Your task to perform on an android device: Read the reviews of the FURNESHO Wooden 7-Seater Sofa so as to get more clarity about the product in the Amazon app.
Image 0: 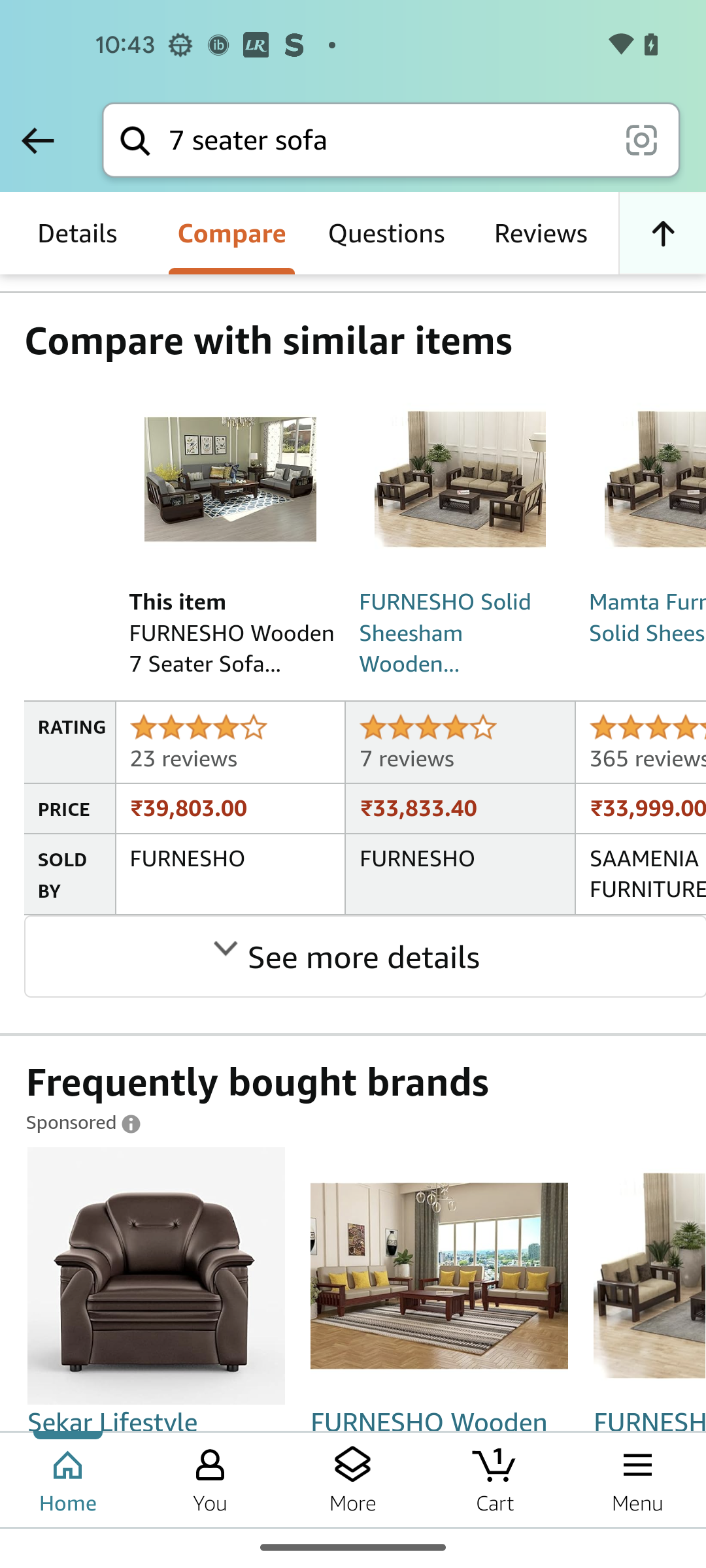
Click on the Reviews option
Step 0: click (540, 233)
Image 1: 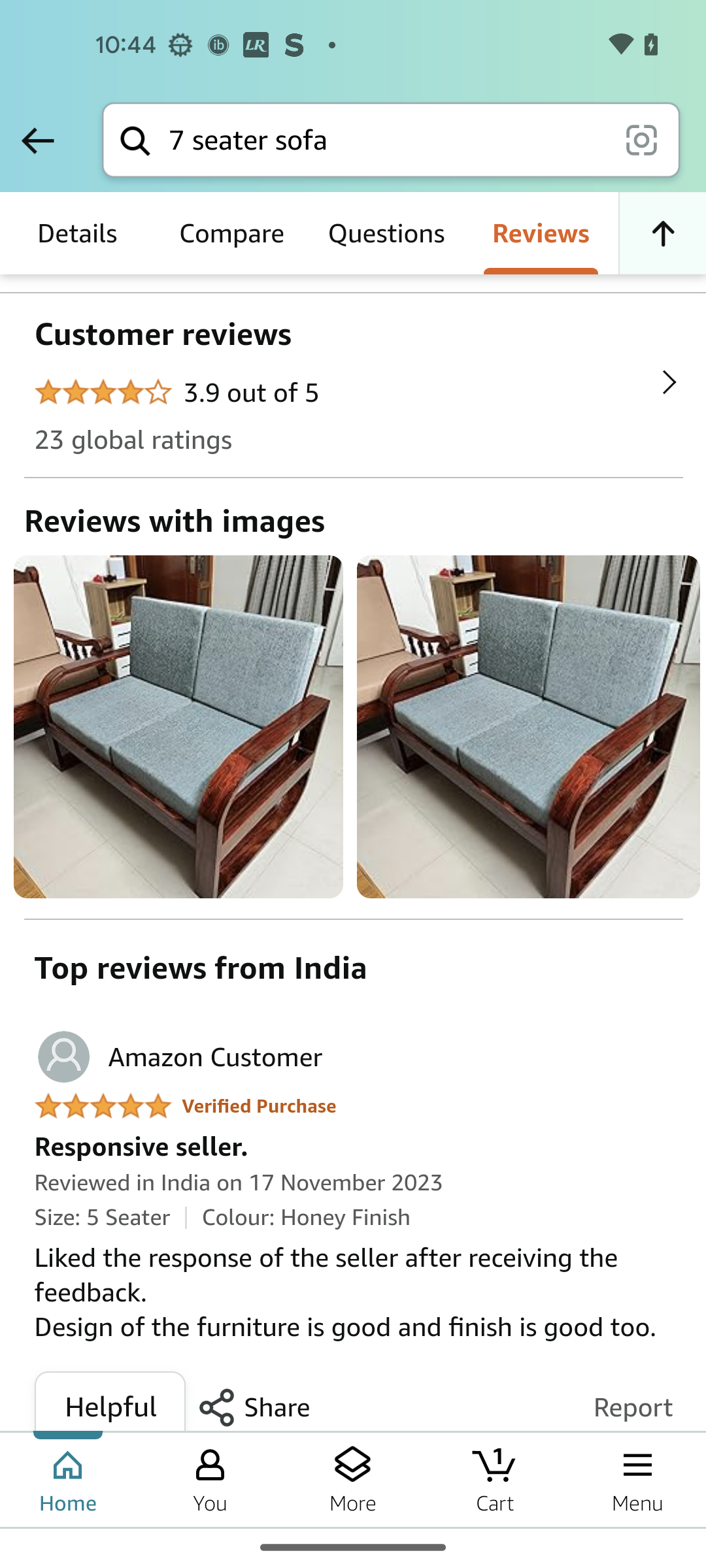
Click on the Customer Reviews
Step 1: click (332, 334)
Image 2: 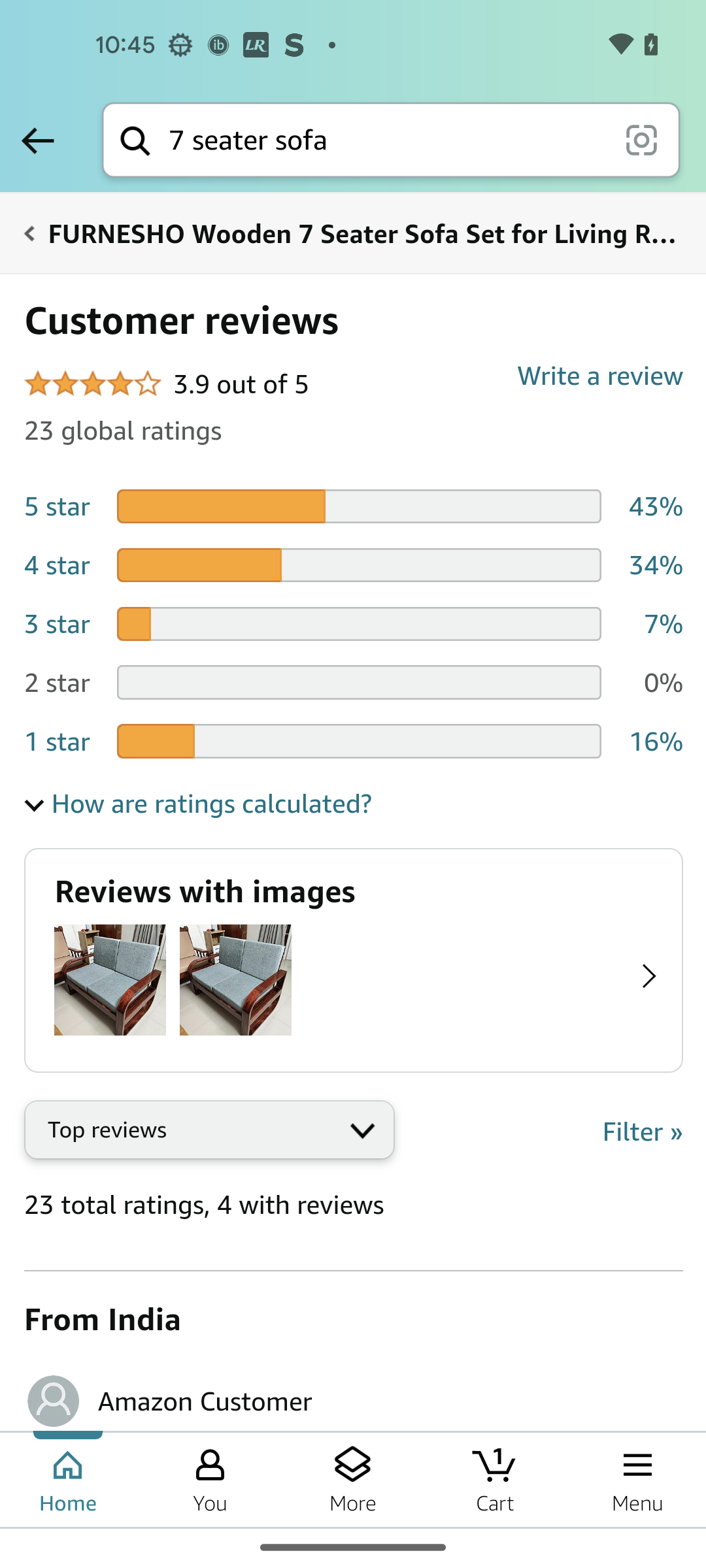
Swipe up to view more reviews
Step 2: scroll down